Your task to perform on an android device: In the Solid Explorer app, Create a new folder with the name Dance
Image 0: 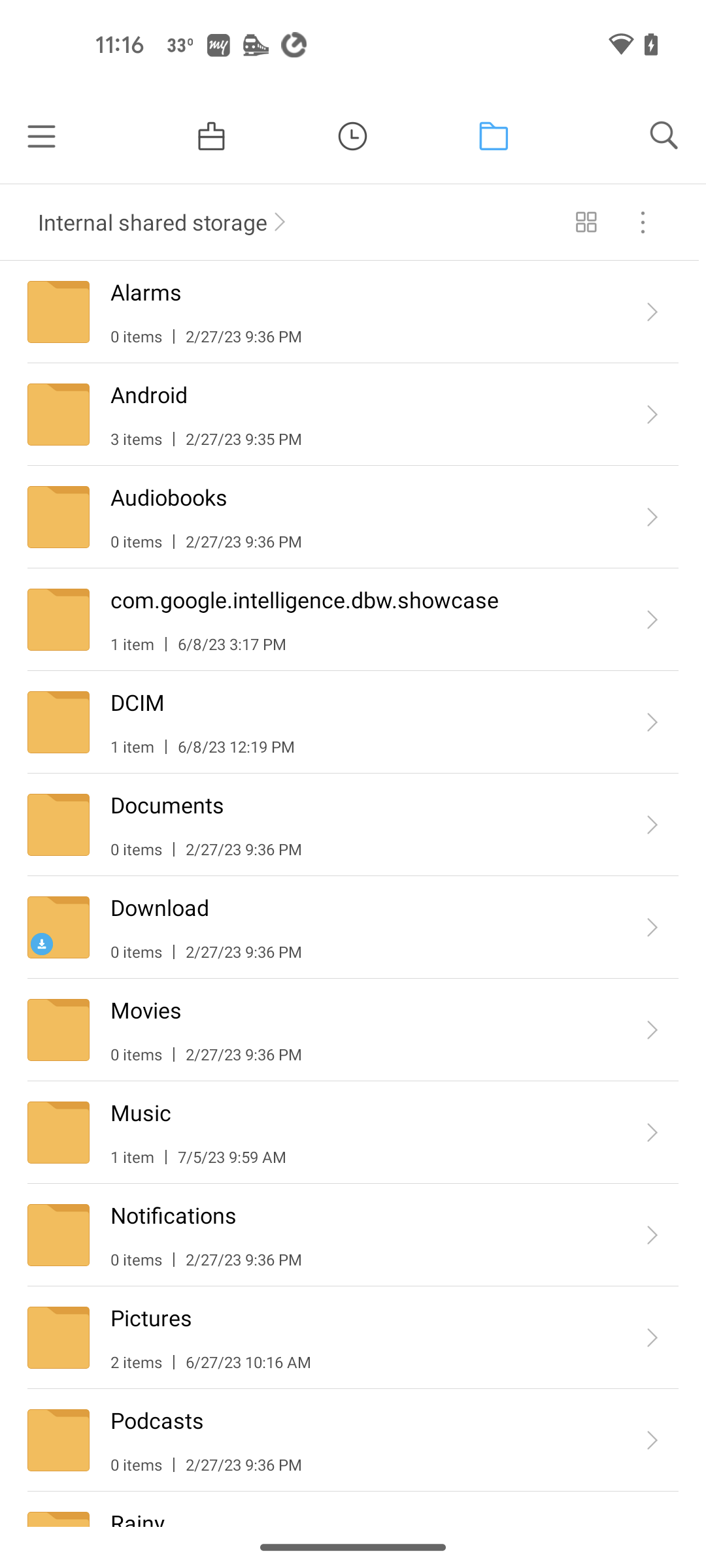
Open Solid Explorer app
Step 0: open app "Solid Explorer"
Image 1: 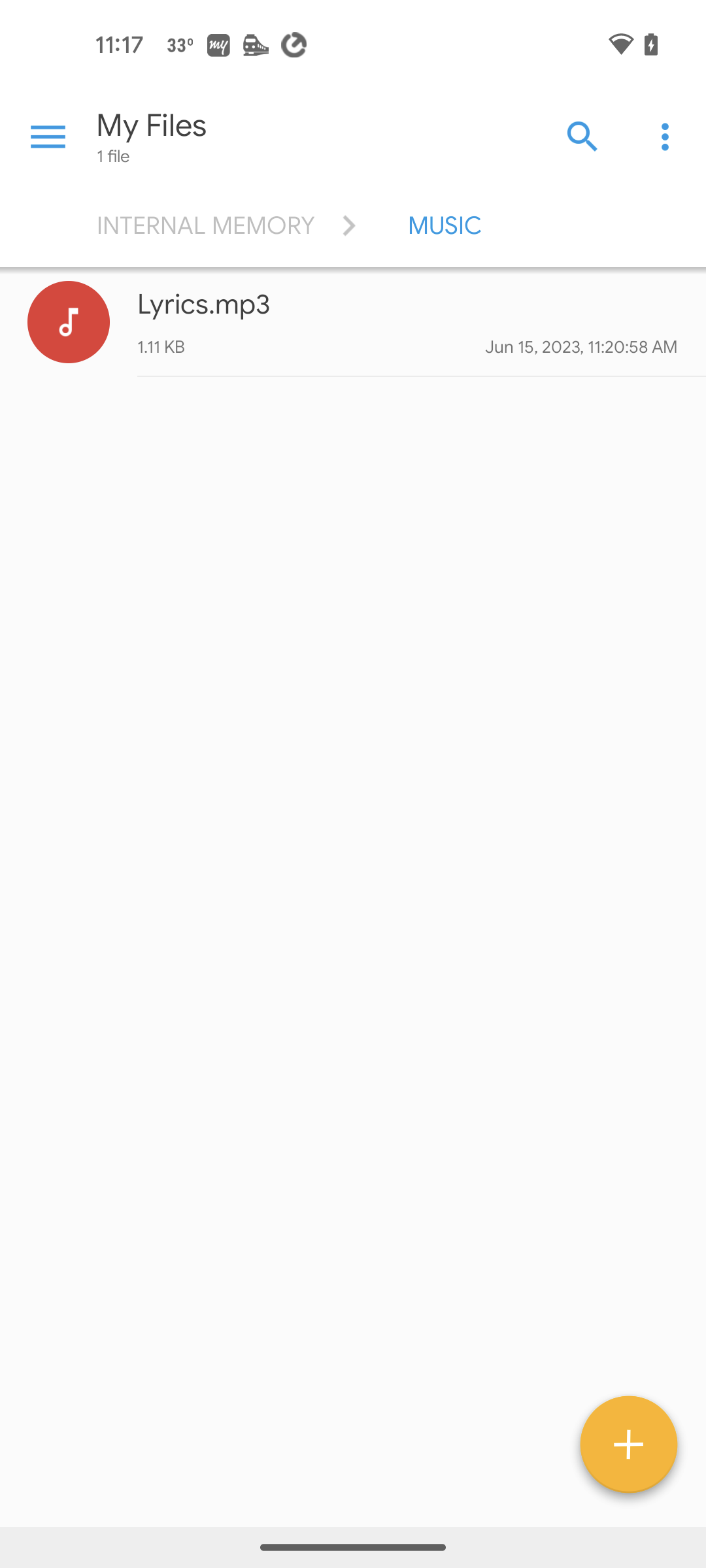
go back to home page
Step 1: press back button
Image 2: 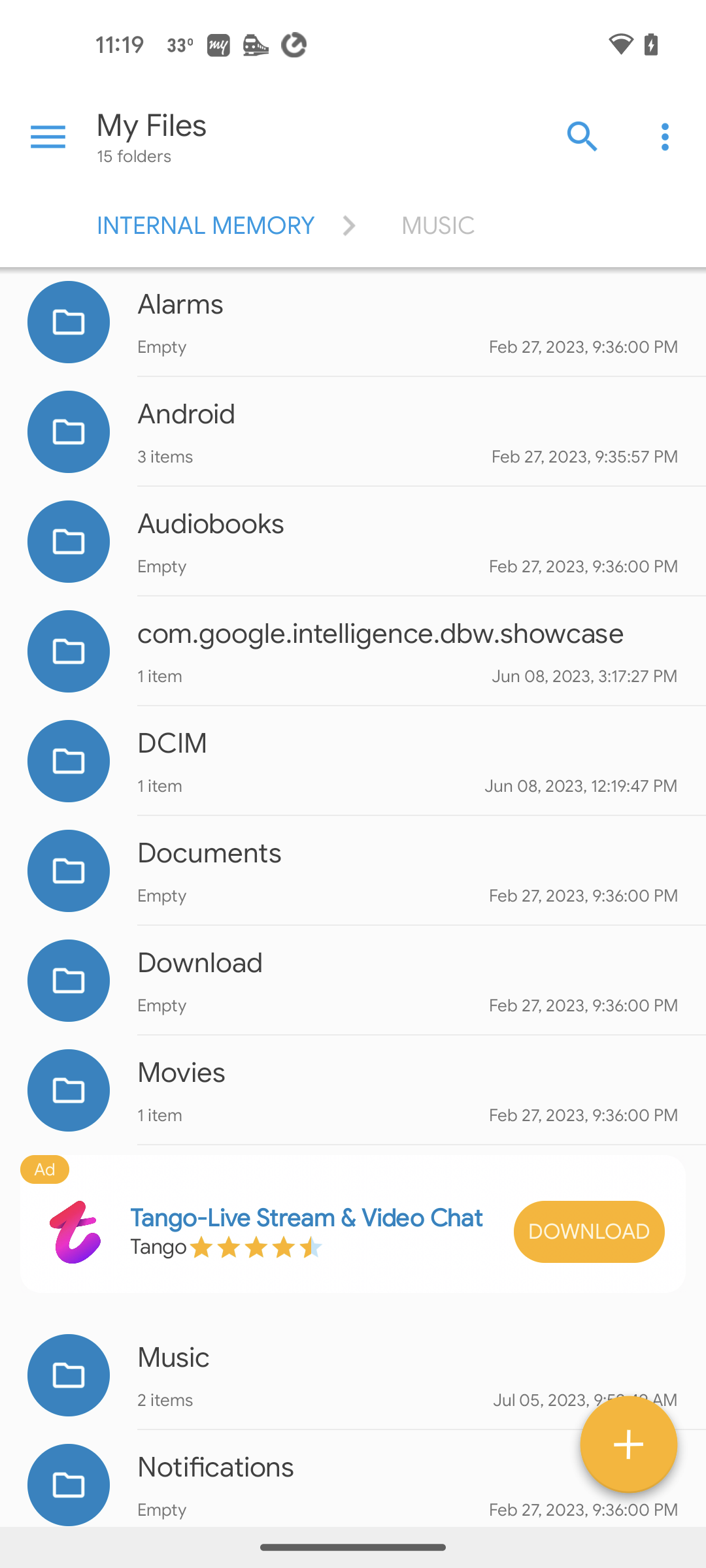
click on plus icon in the bottom right of the screen
Step 2: click (629, 1436)
Image 4: 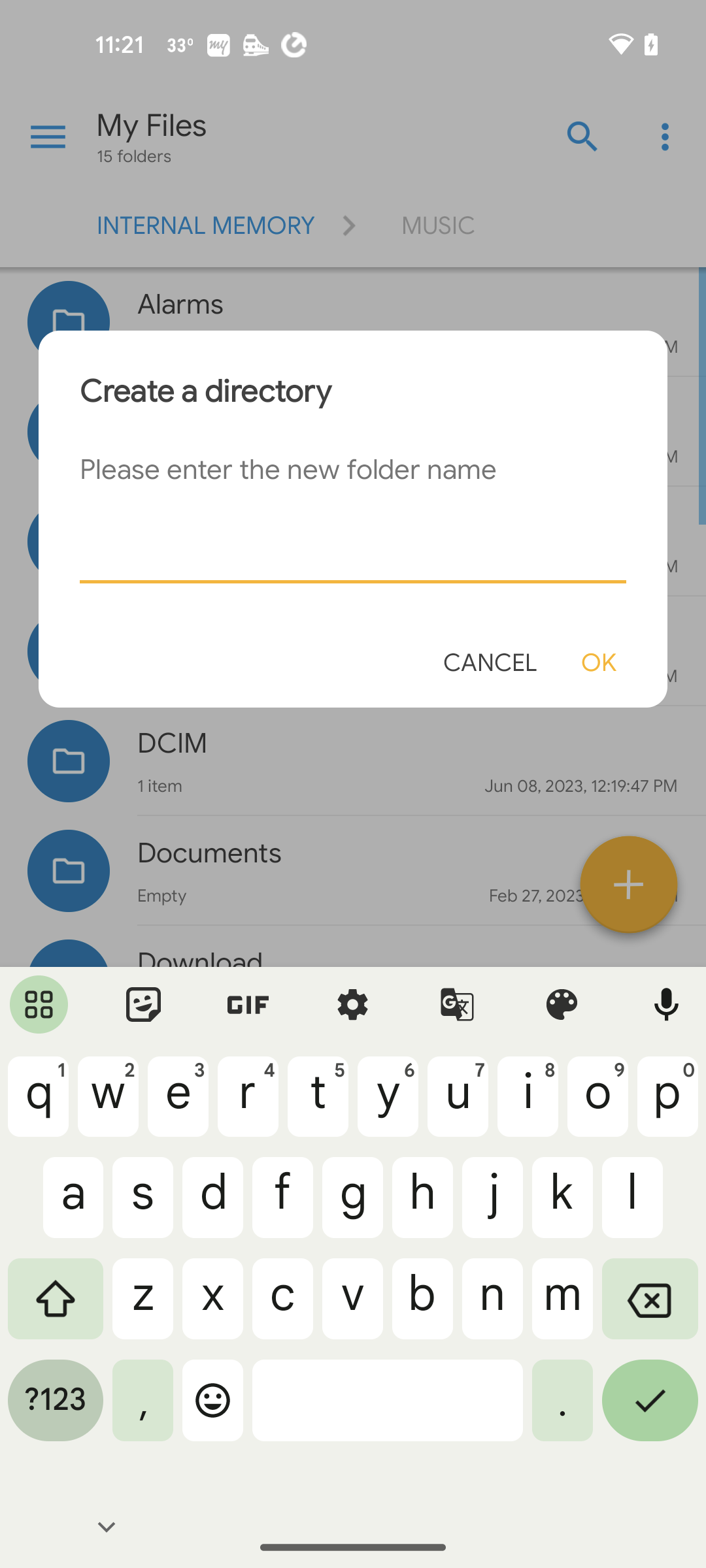
enter folder name as Dance
Step 4: type "Dance"